Your task to perform on an android device: "I want to send an audio file with the title  of ""Birthday Song"" to giorgio.rossi196503@gmail.com  through the Gmail app using the Recorder app."
Image 0: 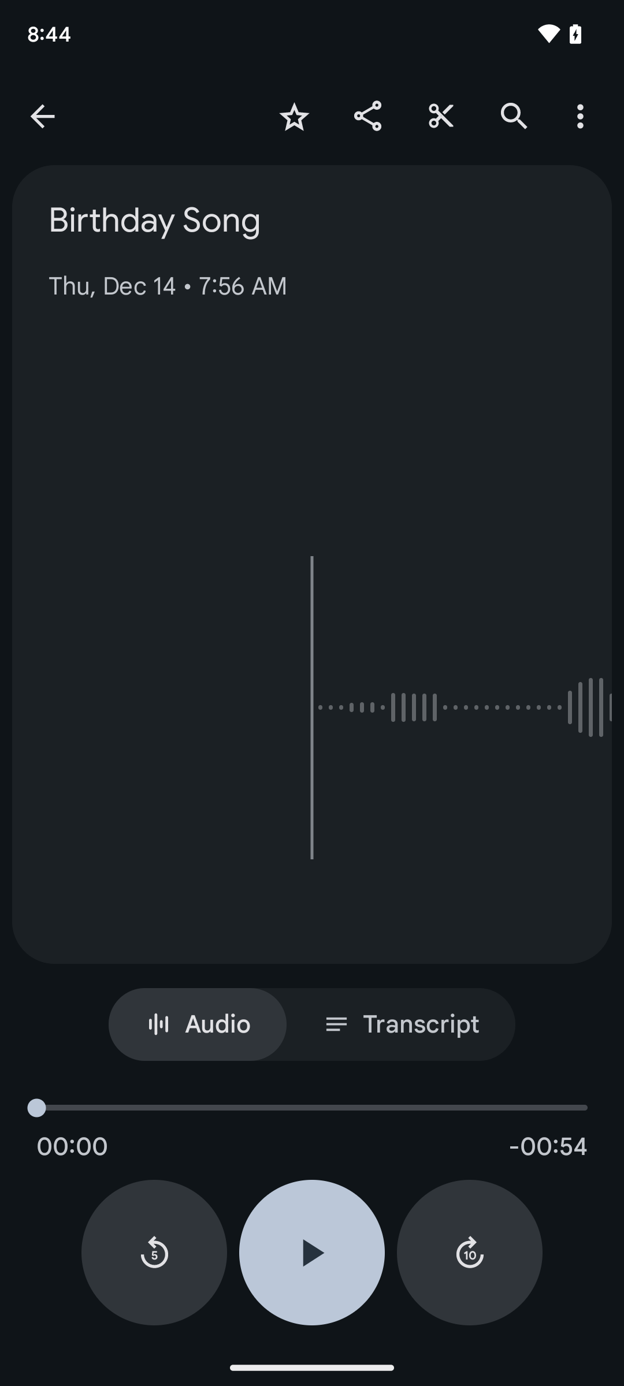
click on the share Icon (three circles connected together by a line at an angle ) at the top of the screen to share an audio 
Step 0: click (367, 116)
Image 1: 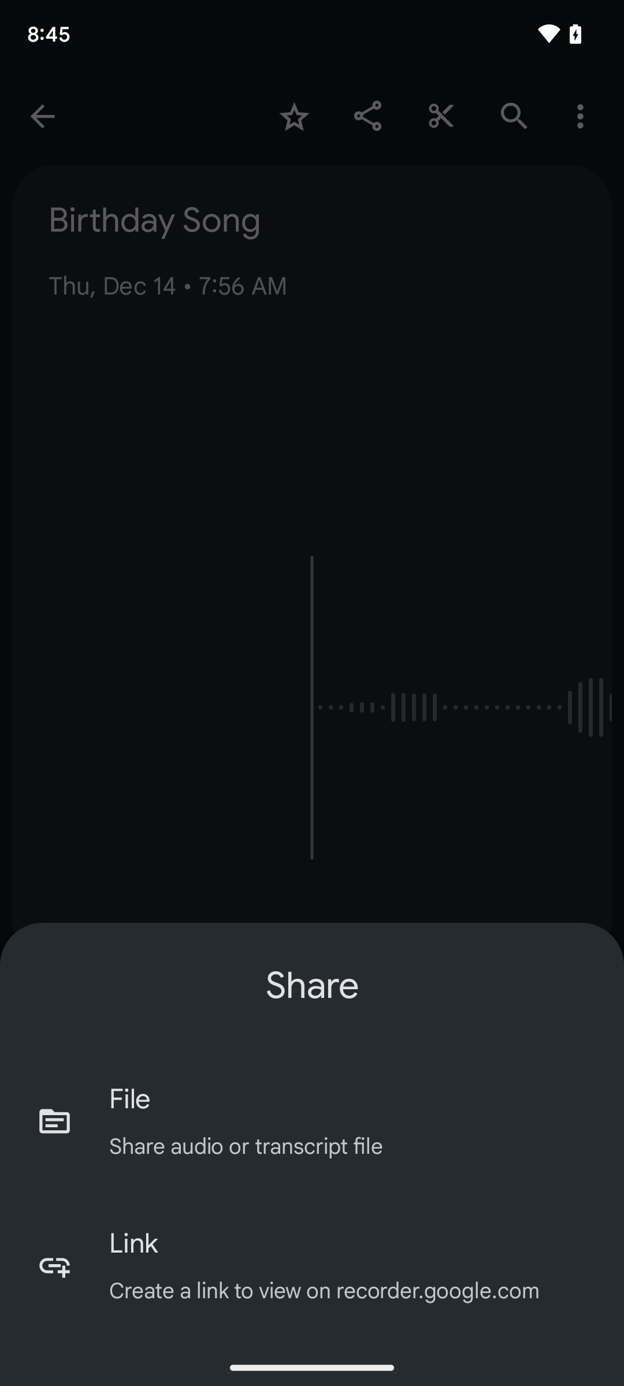
from pop up windown Select File option button at the bottom of the screen
Step 1: click (354, 1146)
Image 2: 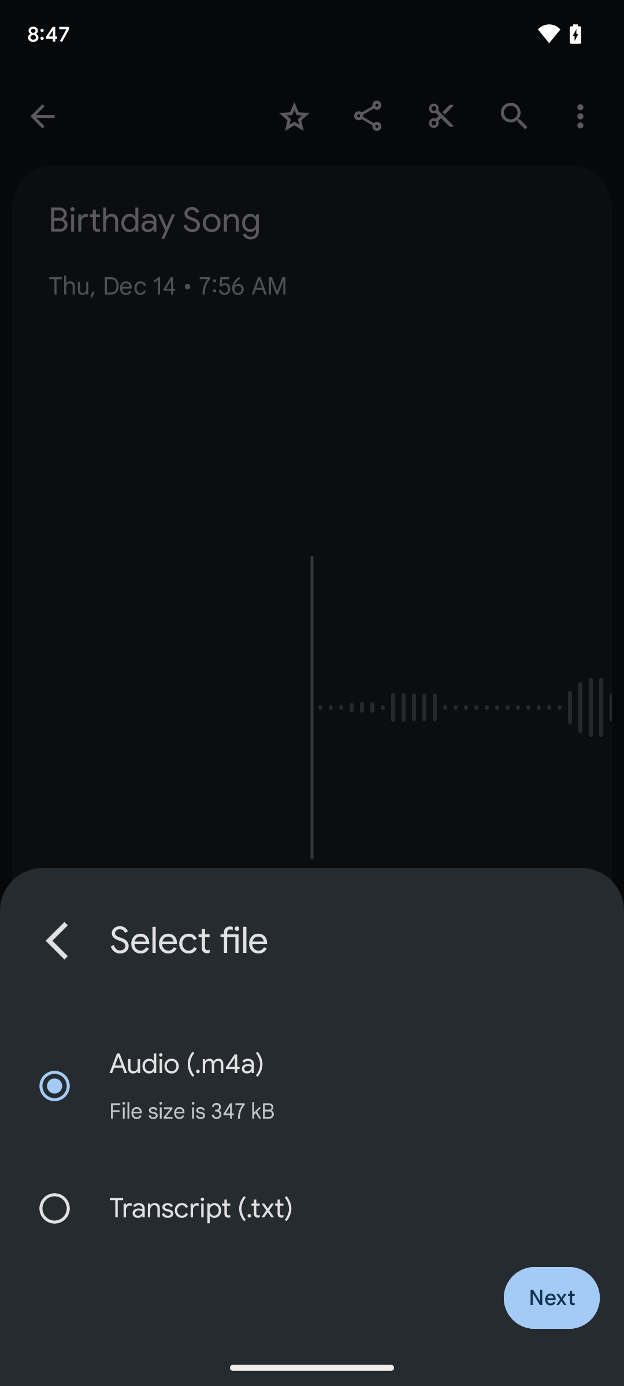
select First option ( Audio) from pop up window at the bottom of the screen 
Step 2: click (354, 1111)
Image 4: 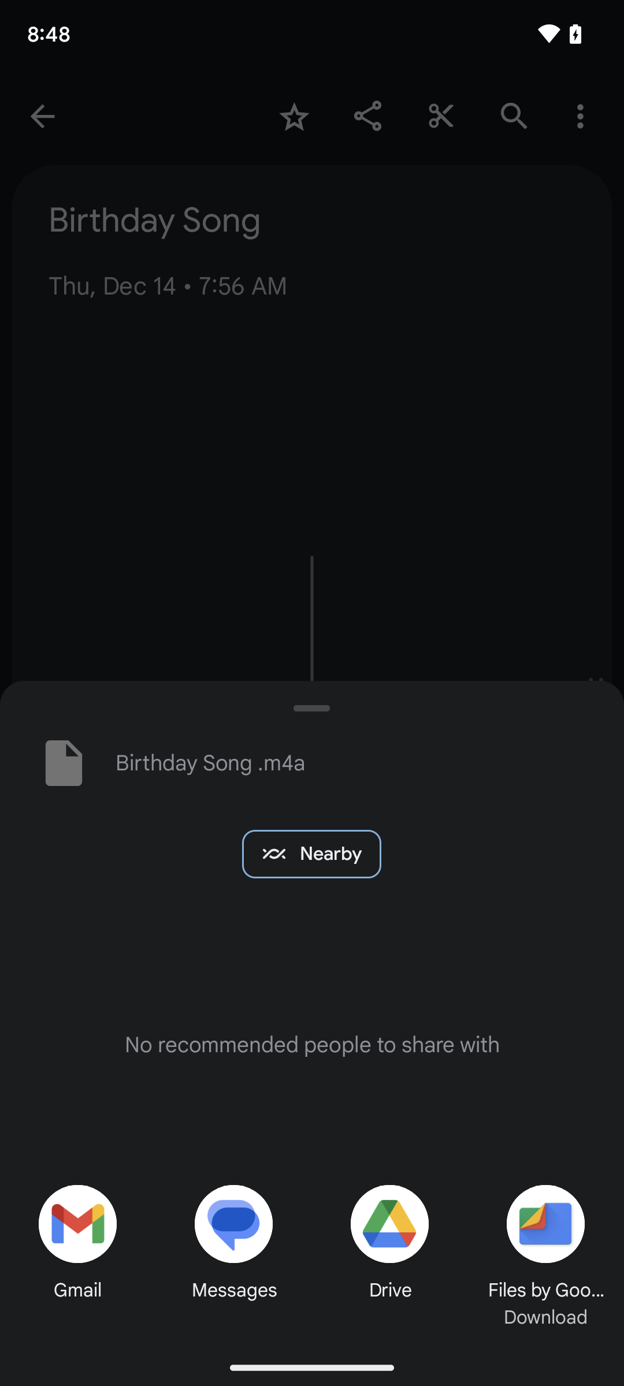
choose G mail button at the bottom of the screen from Near by pop up window 
Step 4: click (68, 1245)
Image 5: 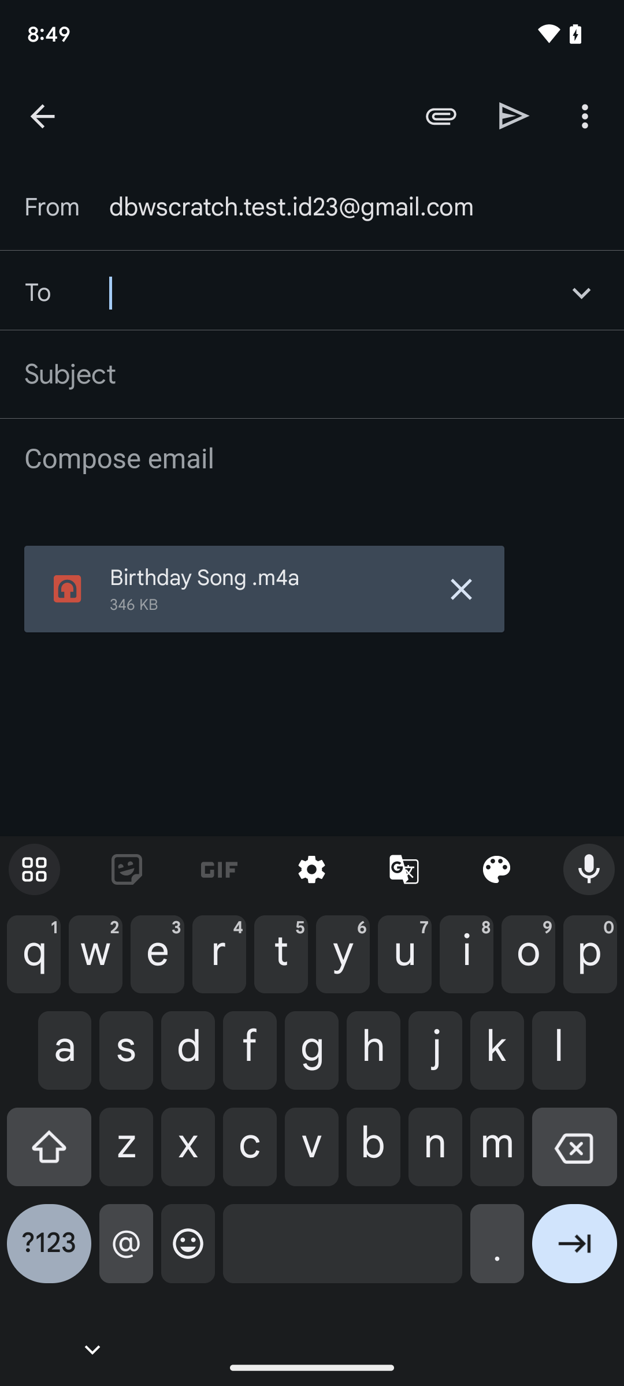
type giorgio.rossi196503@gmail.com at the top second column of the screen 
Step 5: type "giorgio.rossi196503@gmail.com"
Image 6: 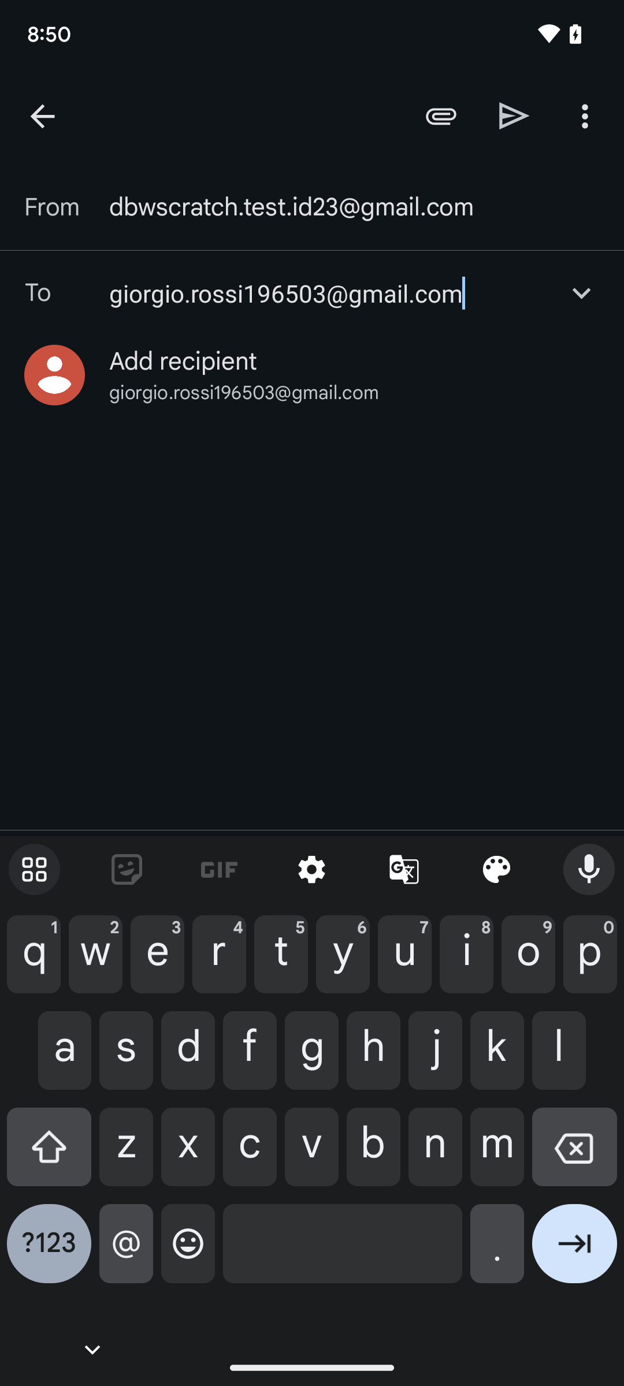
click on the arrow icon ( send button ) at upper right of the screen to share an audio 
Step 6: click (514, 116)